Your task to perform on an android device: Use the ebay App to look for 10-sized olympikus shoes.
Image 0: 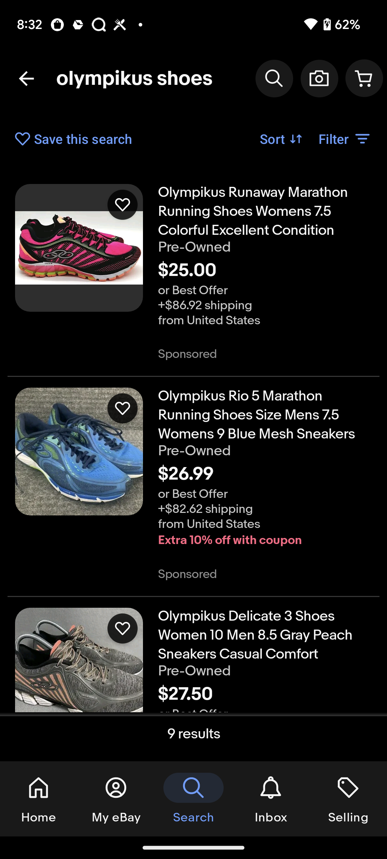
Click on the Filter option at the top right corner of the screen
Step 0: click (345, 139)
Image 1: 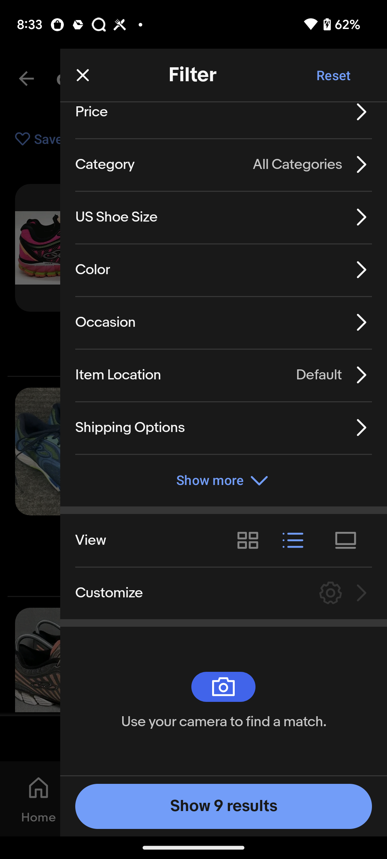
Click on the US Shoe Size
Step 1: click (116, 217)
Image 2: 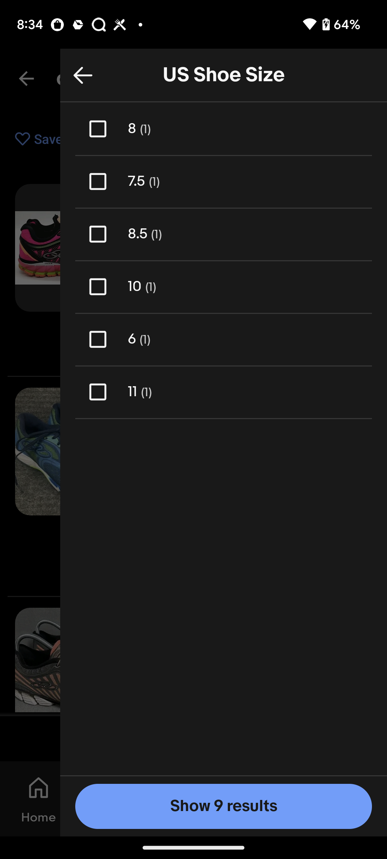
Select the shoe size 10
Step 2: click (97, 292)
Image 3: 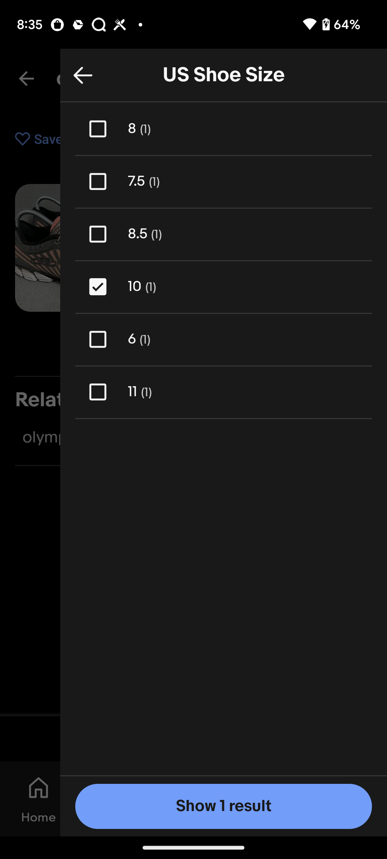
Click on Show 1 result at the bottom of the screen
Step 3: click (271, 799)